Your task to perform on an android device: Go to the Easy Notes app & search for ABC Modeling note
Image 0: 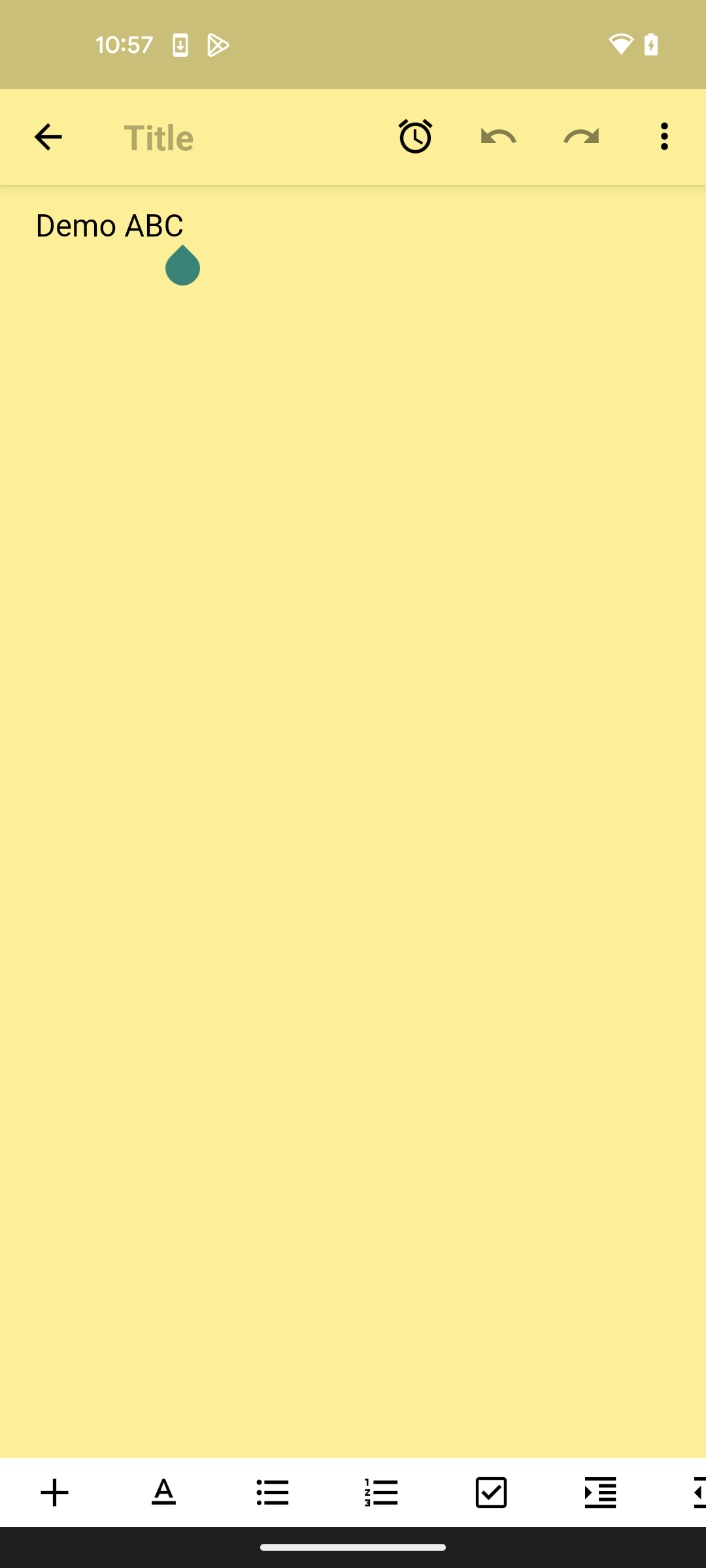
open the Easy Notes app
Step 0: open app "Easy Notes"
Image 1: 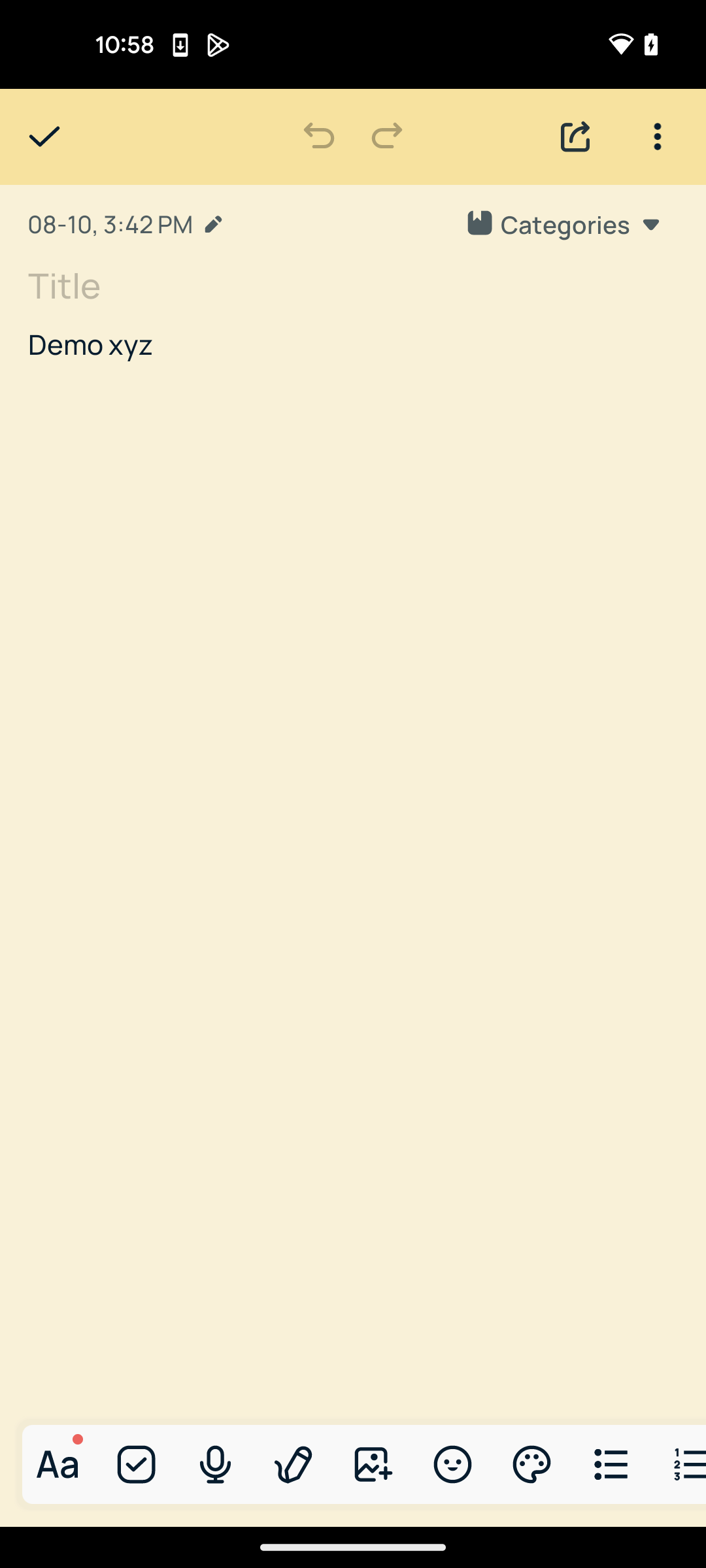
go back
Step 1: press back button
Image 2: 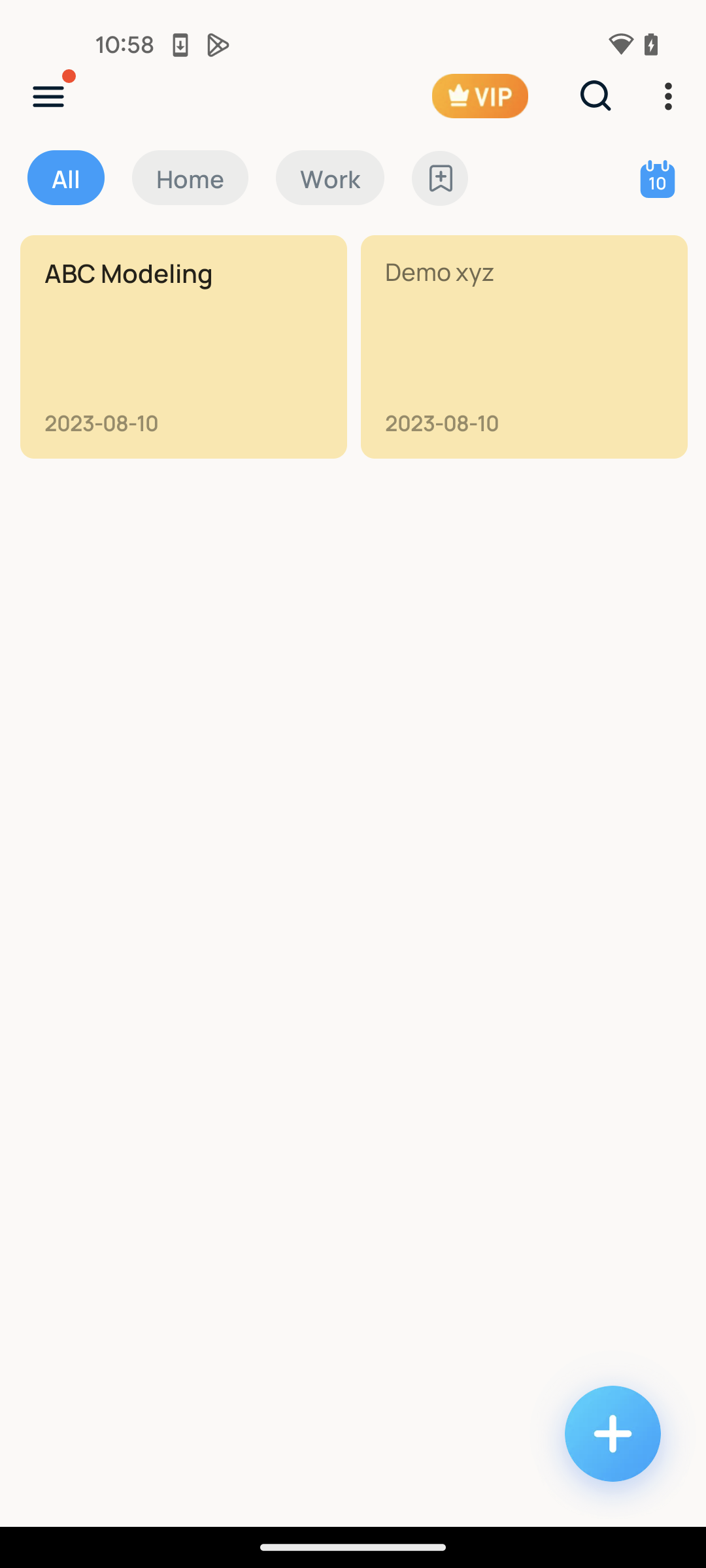
click on the search icon at the top of the screen
Step 2: click (596, 95)
Image 3: 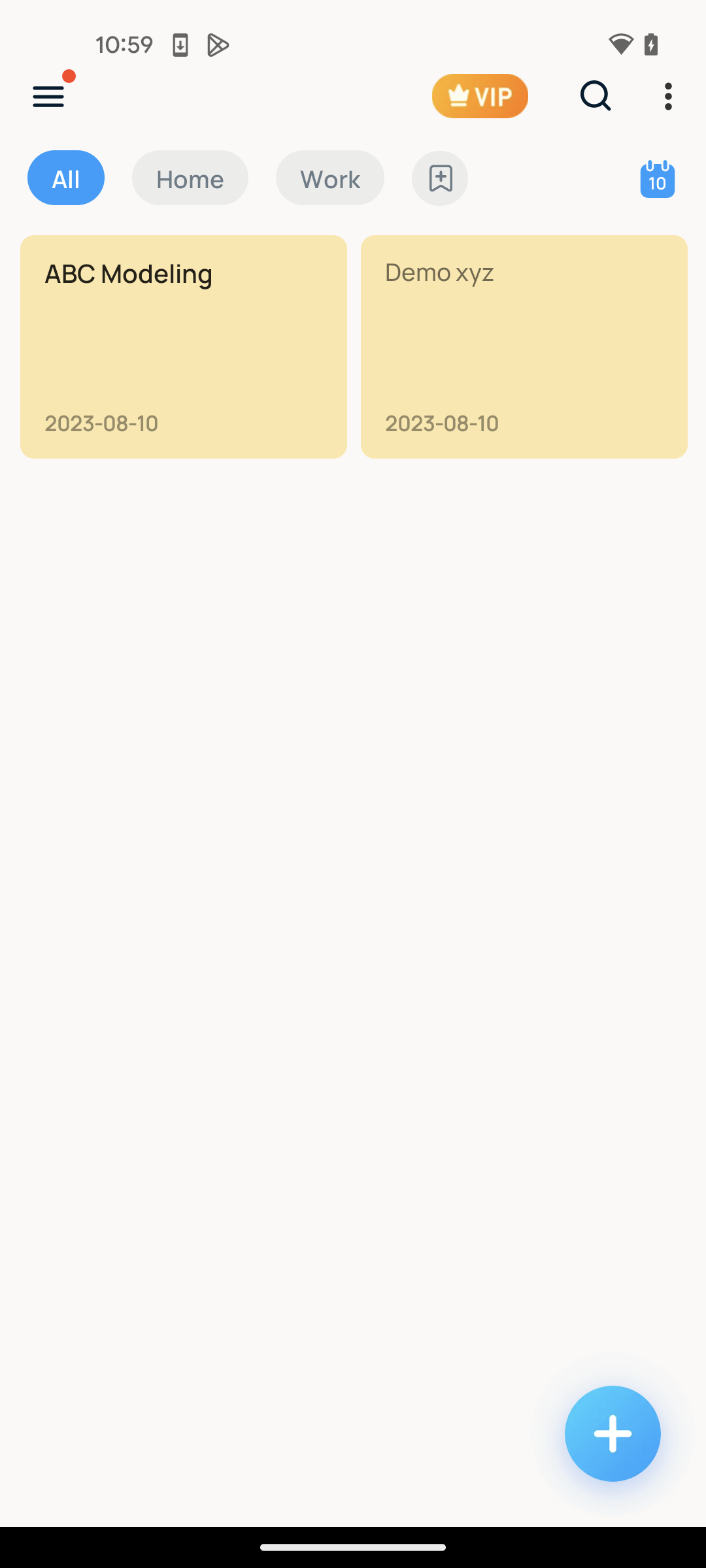
click on the search icon at the top of the screen
Step 3: wait
Image 4: 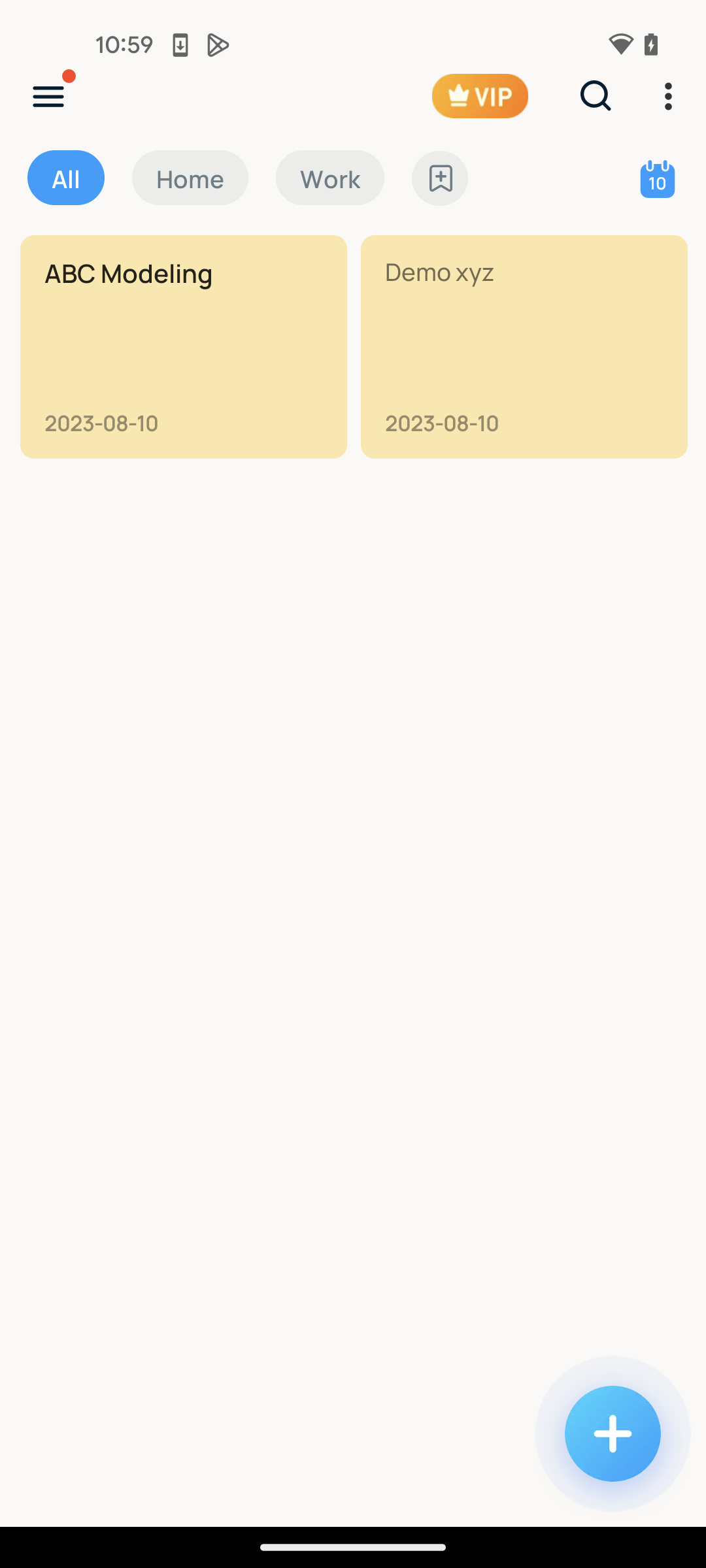
click on the search icon at the top of the screen
Step 4: click (596, 95)
Image 5: 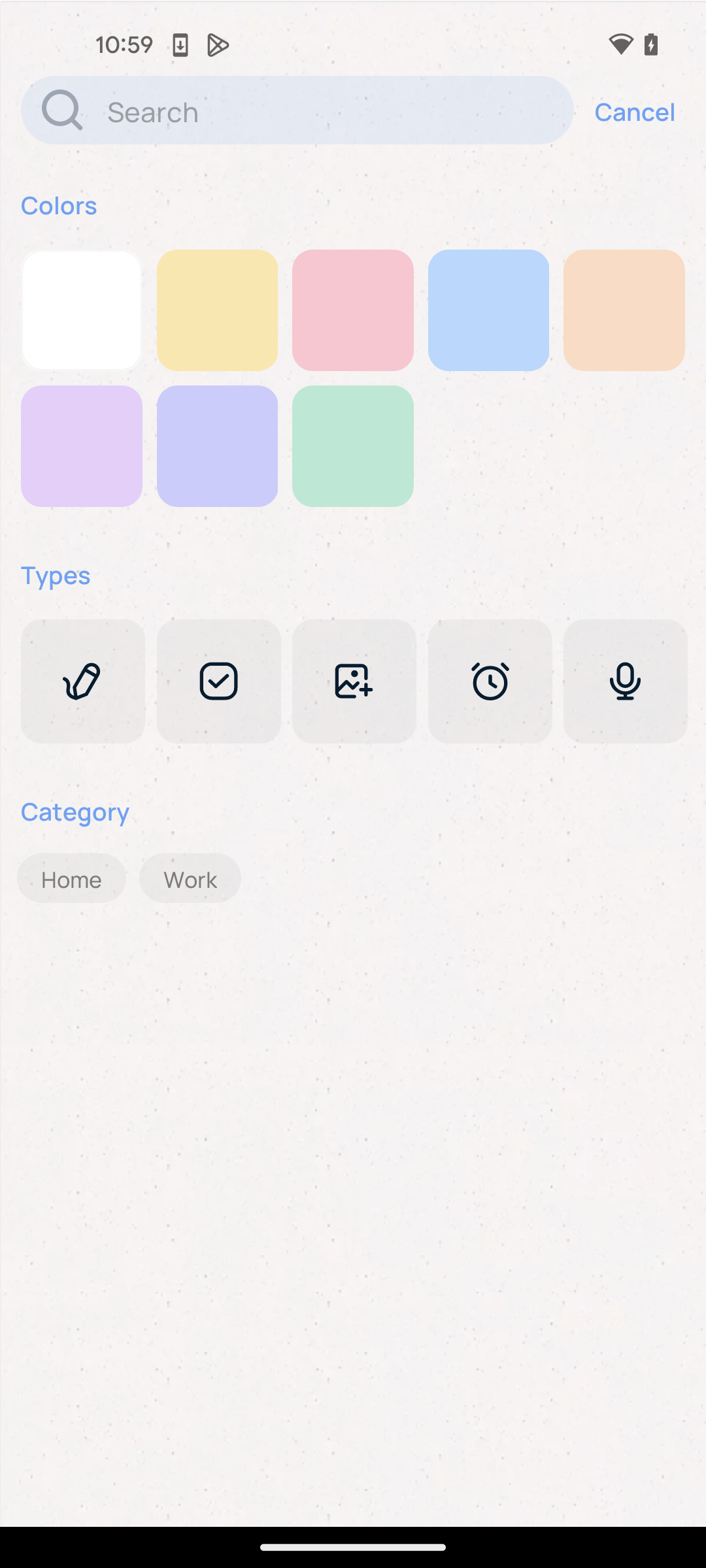
click on the search bar at the top of the screen
Step 5: click (340, 110)
Image 6: 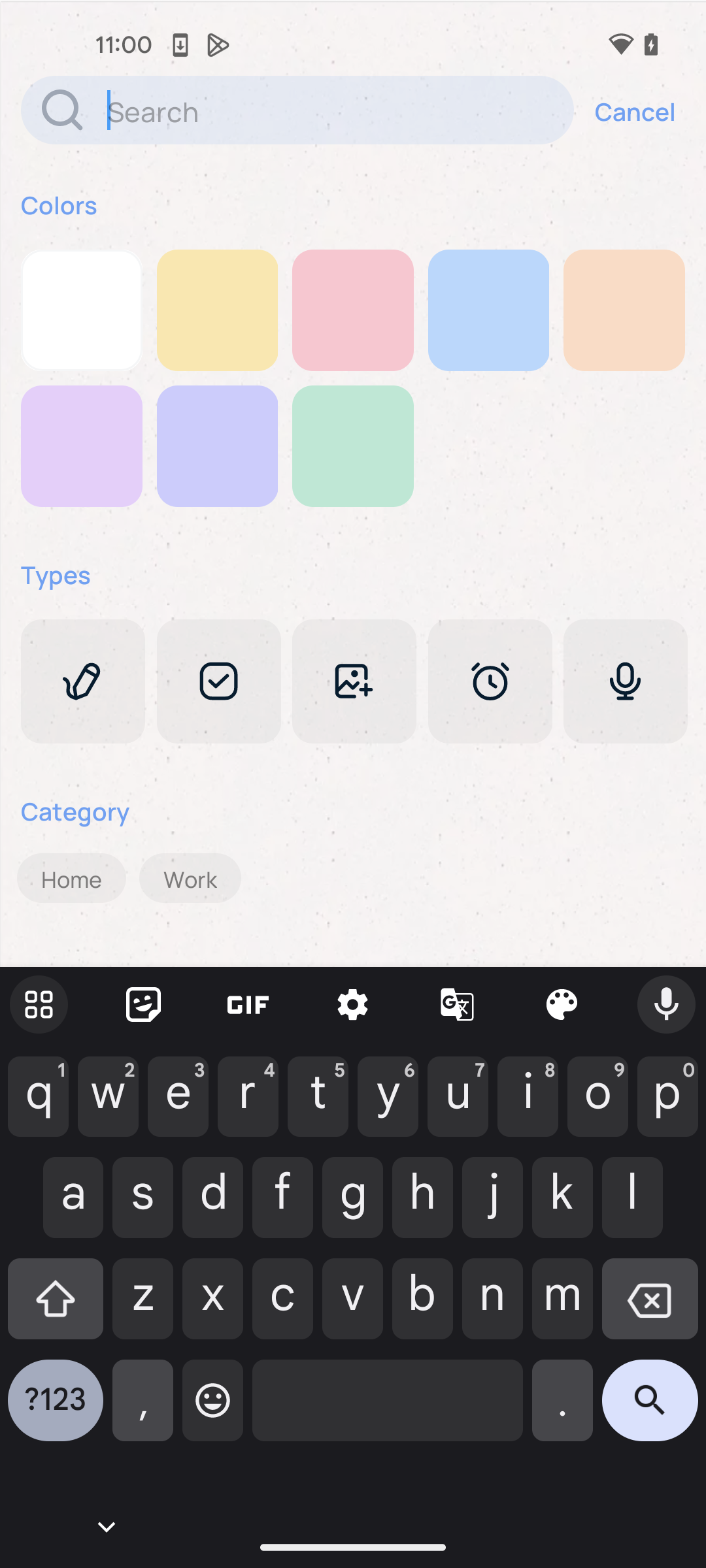
enter the name ABC Modeling
Step 6: type "ABC Modeling"
Image 7: 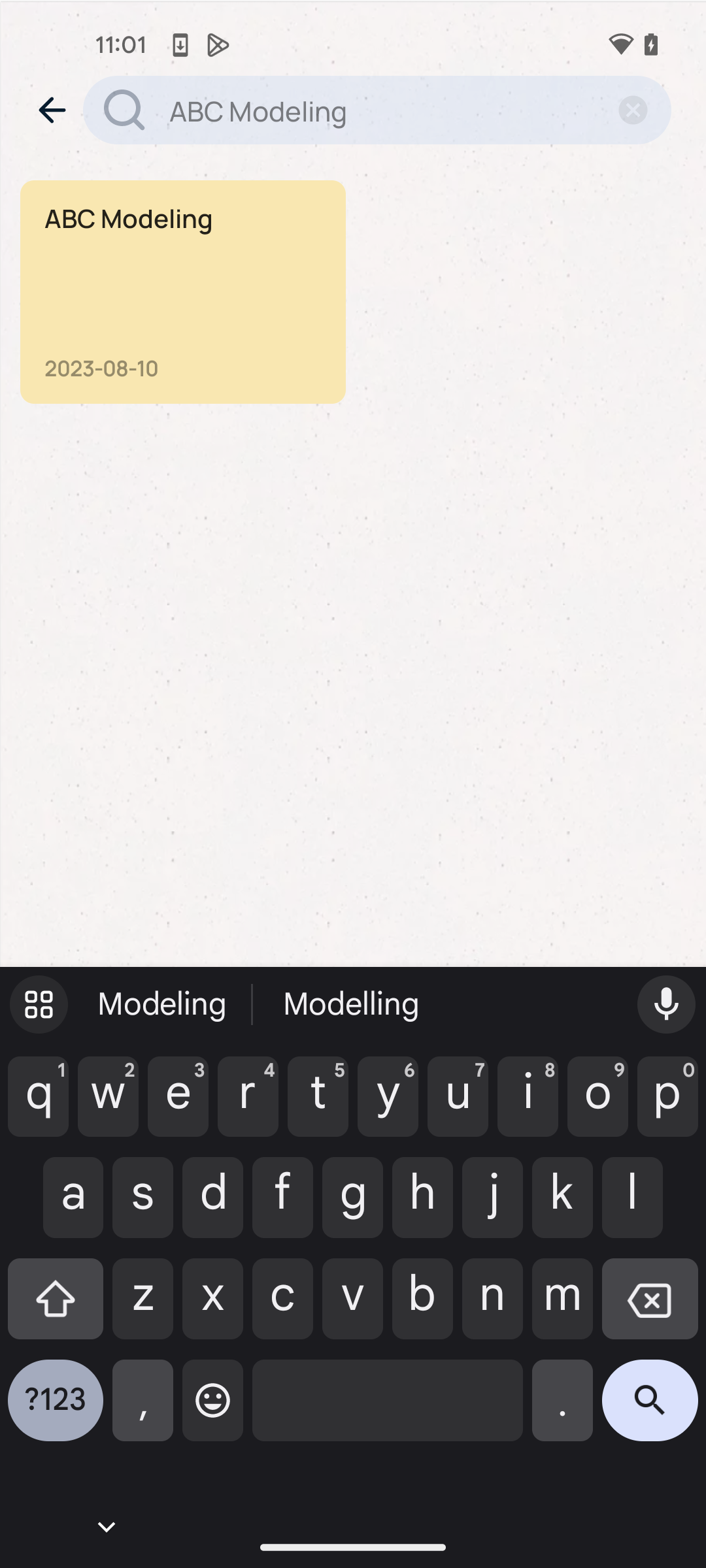
select the result
Step 7: click (185, 261)